Your task to perform on an android device: Play the song "O Holy Night" by Luciano Pavarotti in the YouTube Music app.
Image 0: 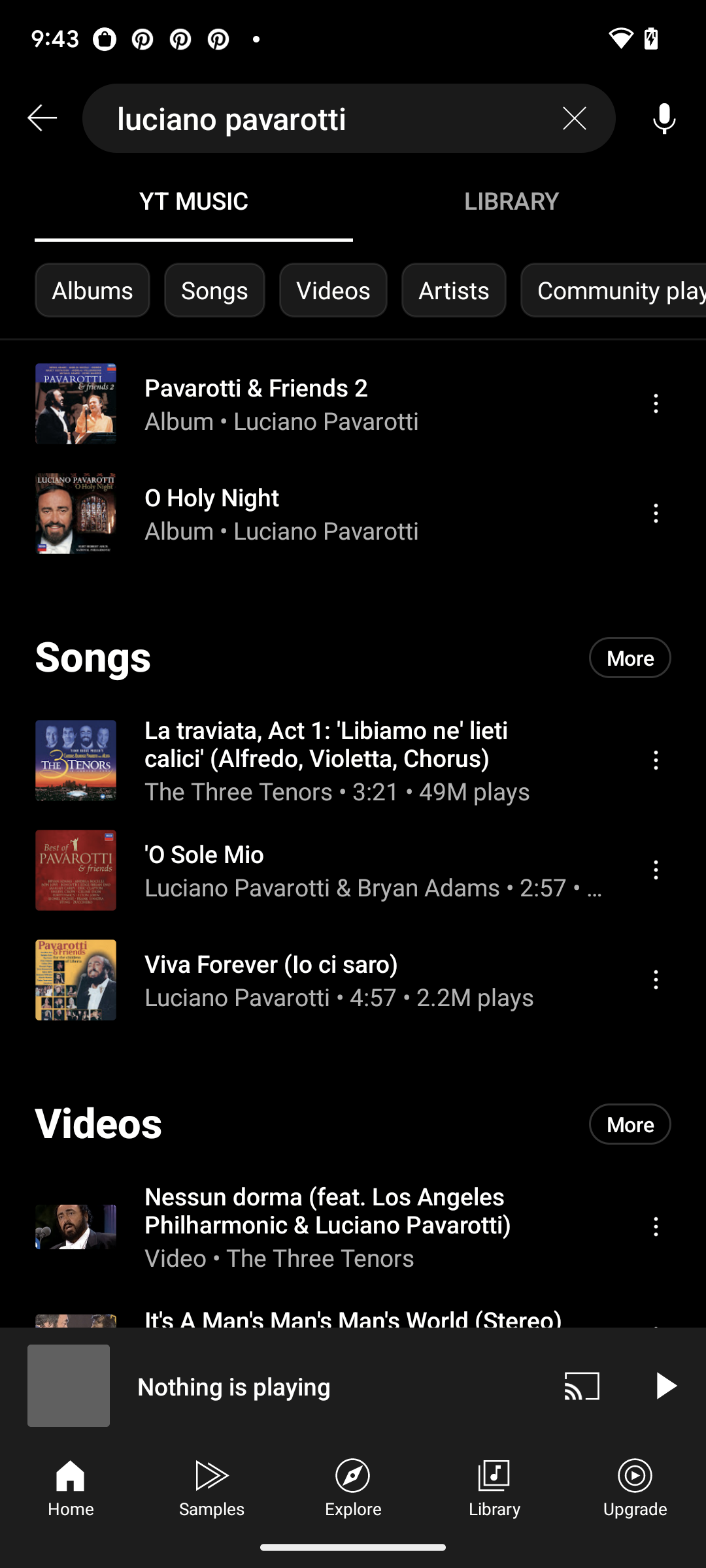
Click on the song O Holy Night.
Step 0: click (282, 530)
Image 1: 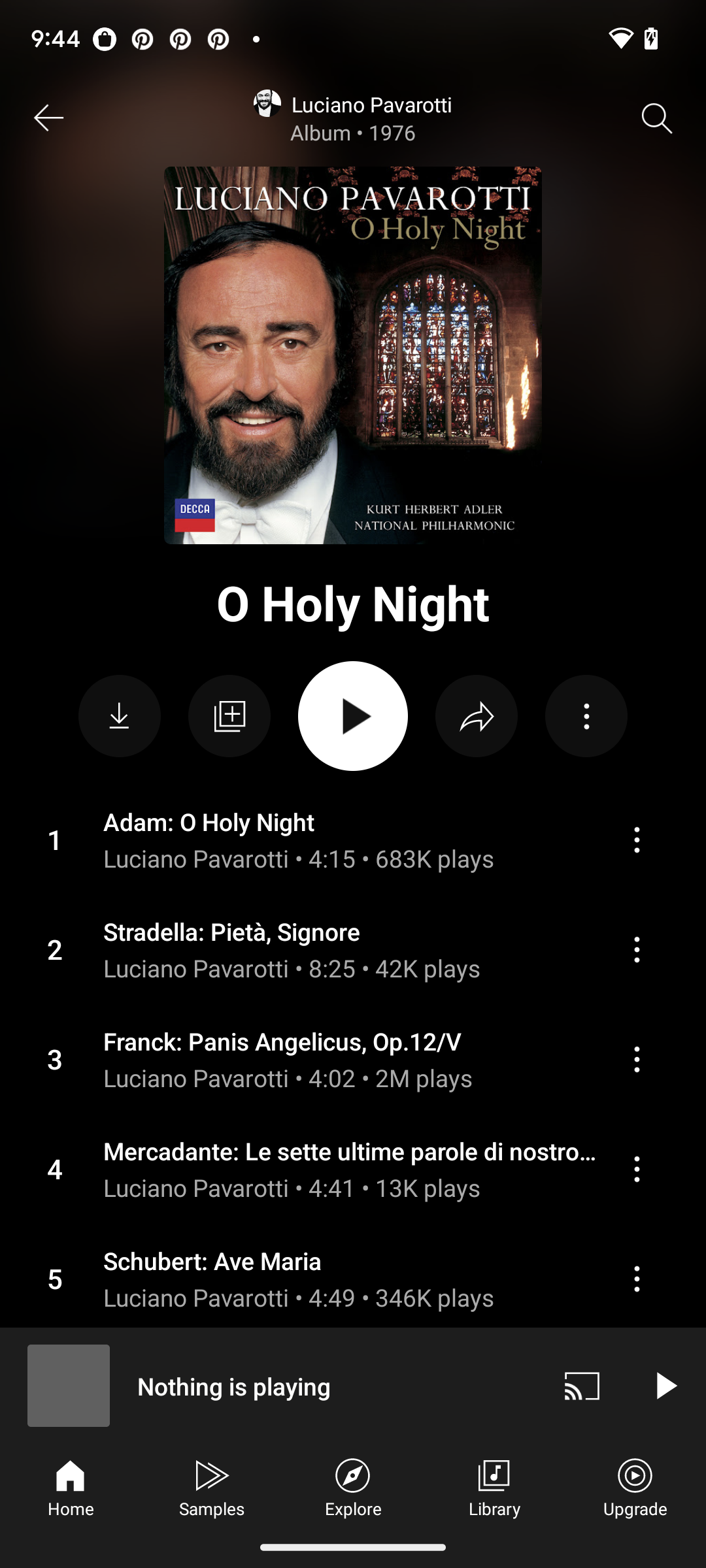
Click on the first song.
Step 1: click (349, 821)
Image 2: 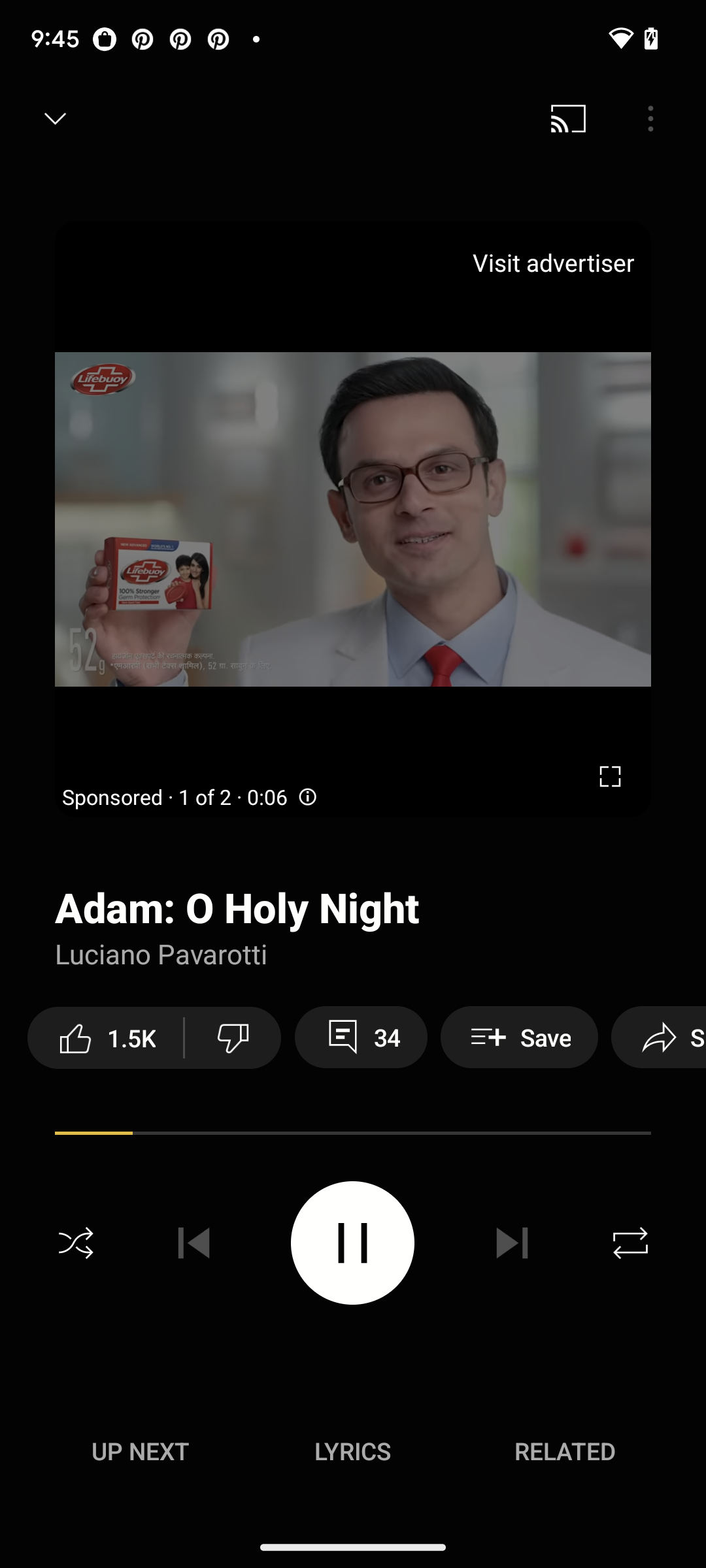
Click on the first song.
Step 2: wait